Your task to perform on an android device: For the next Christmas holidays, I'm taking a trip to Rome, Italy. Look for flights from Orly to Rome on the Kayak app between December 23 and December 28, 2023, at any time with few (if any) stops and carrying three passengers.
Image 0: 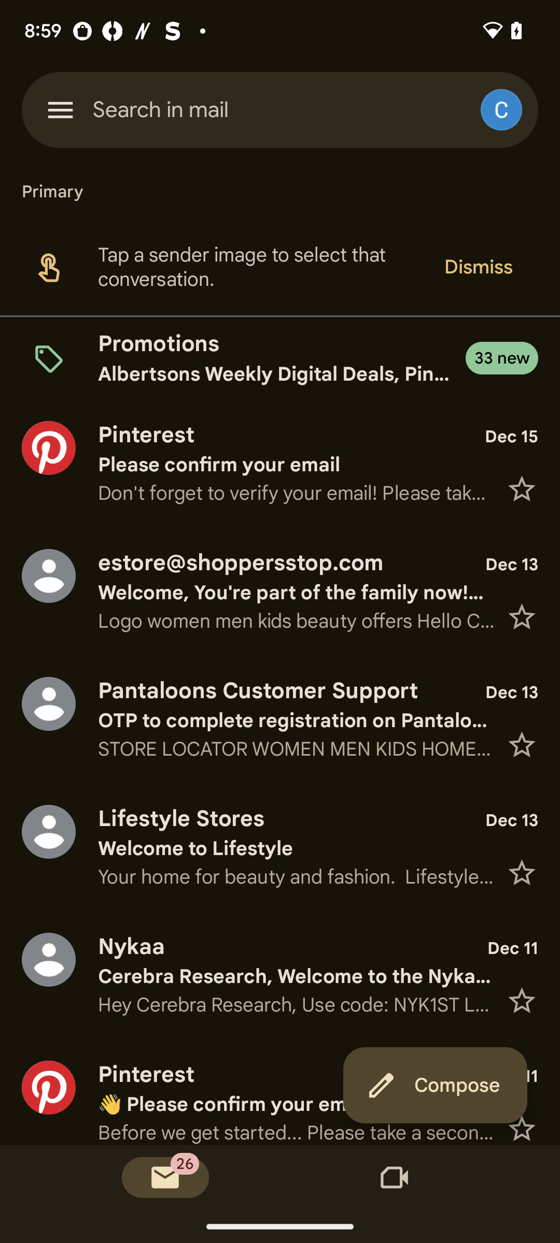
Open the Kayak app.
Step 0: open app "KAYAK"
Image 2: 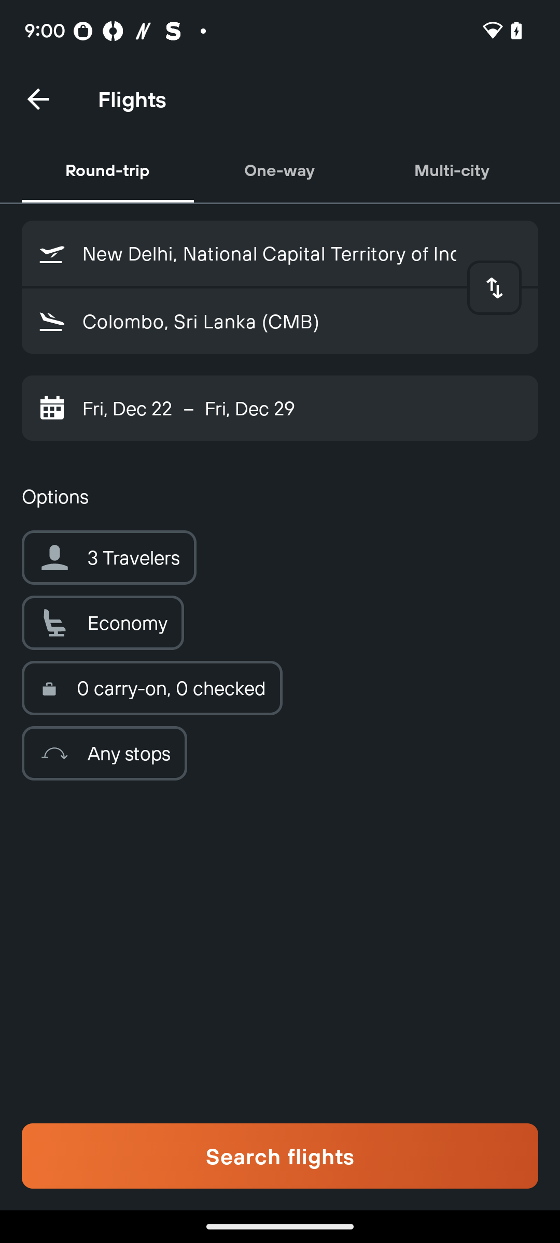
Click on the departure bar.
Step 2: click (302, 253)
Image 3: 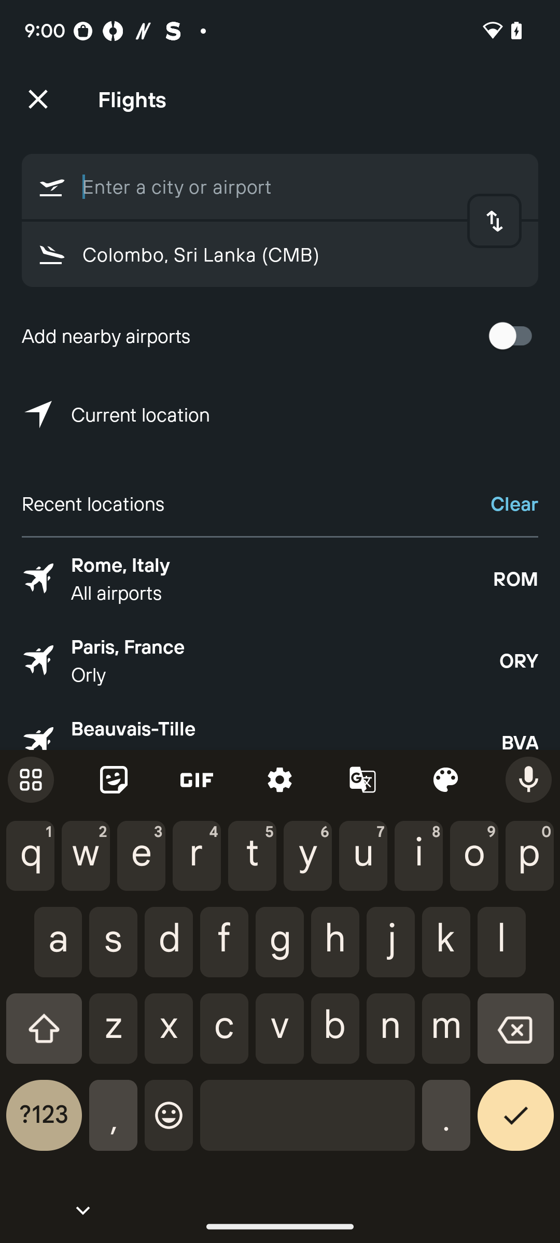
Enter the departure city name that is Orly.
Step 3: type "Orly"
Image 5: 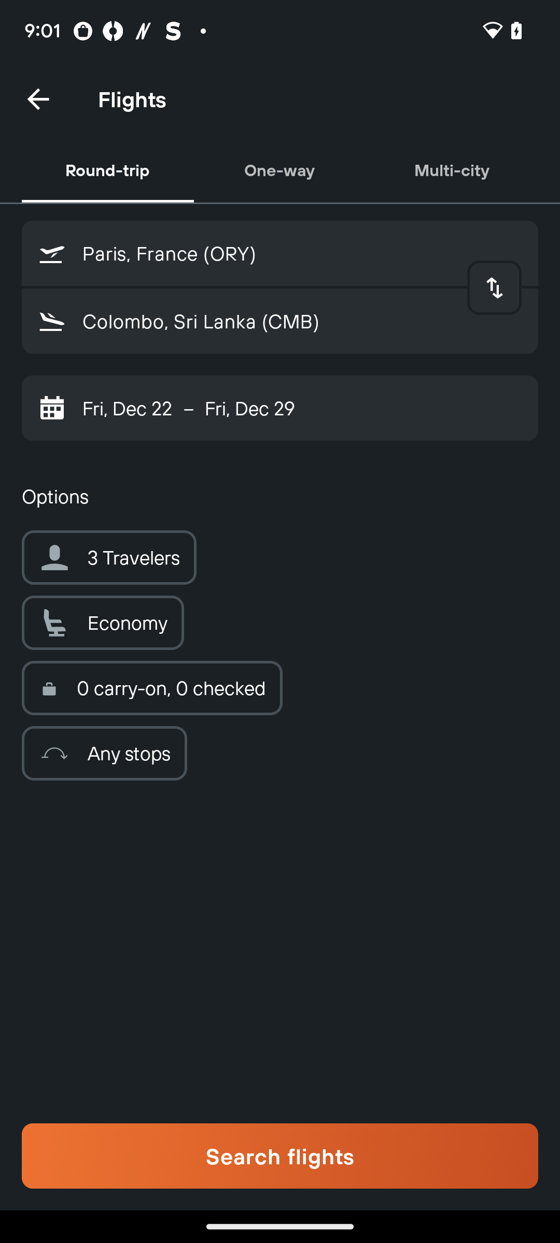
Now click on the arrival city bar.
Step 5: click (261, 321)
Image 6: 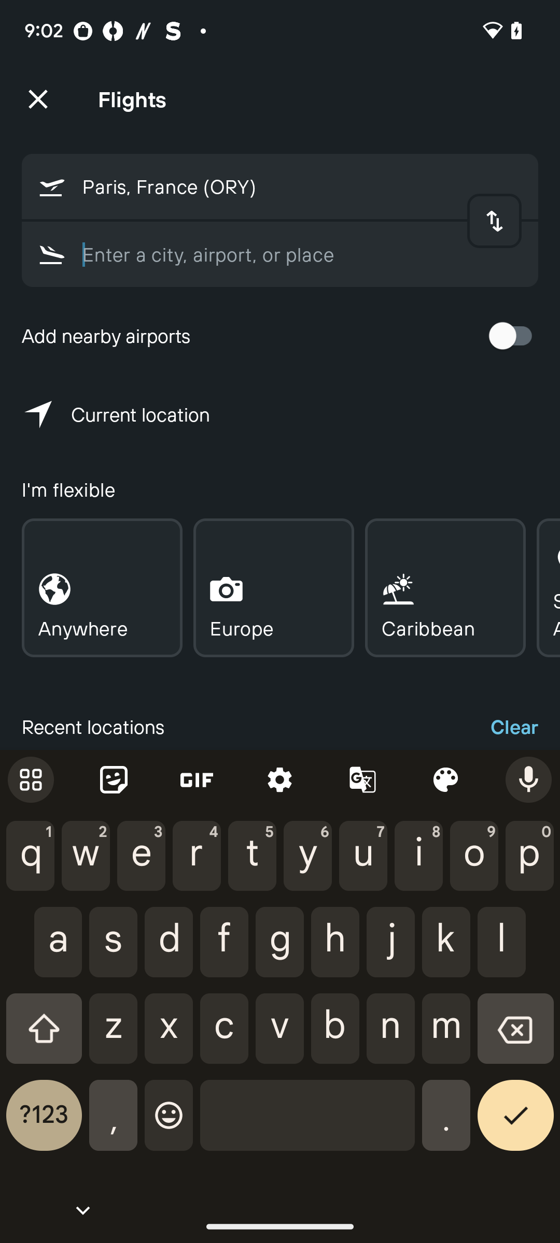
Enter the arrival place as Rome, Italy.
Step 6: type "Rome, Italy"
Image 7: 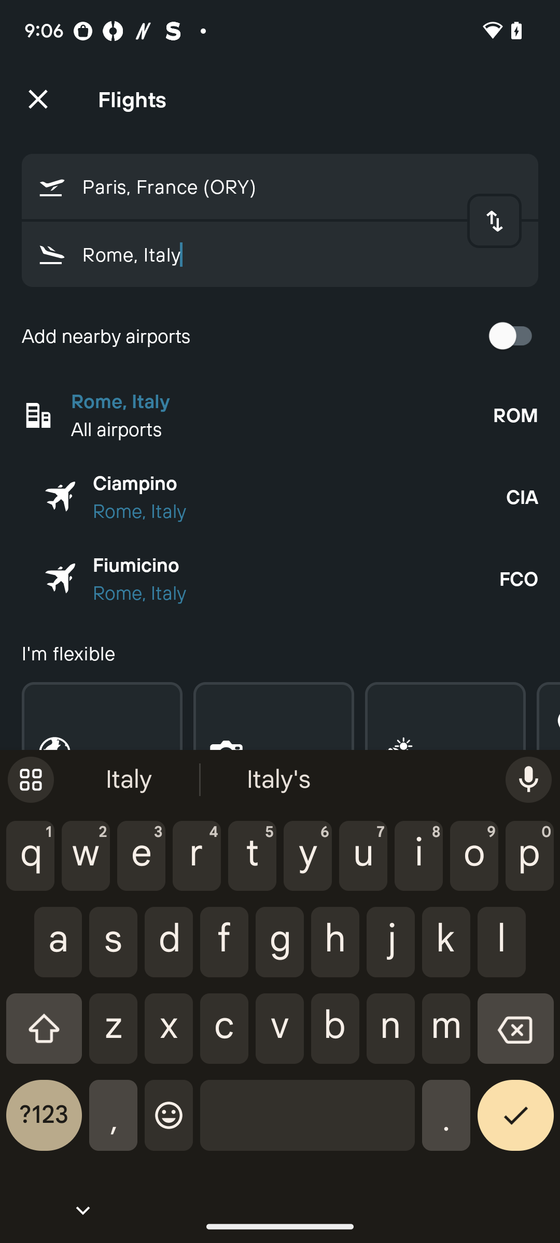
Select the all airports of Rome.
Step 7: click (282, 401)
Image 10: 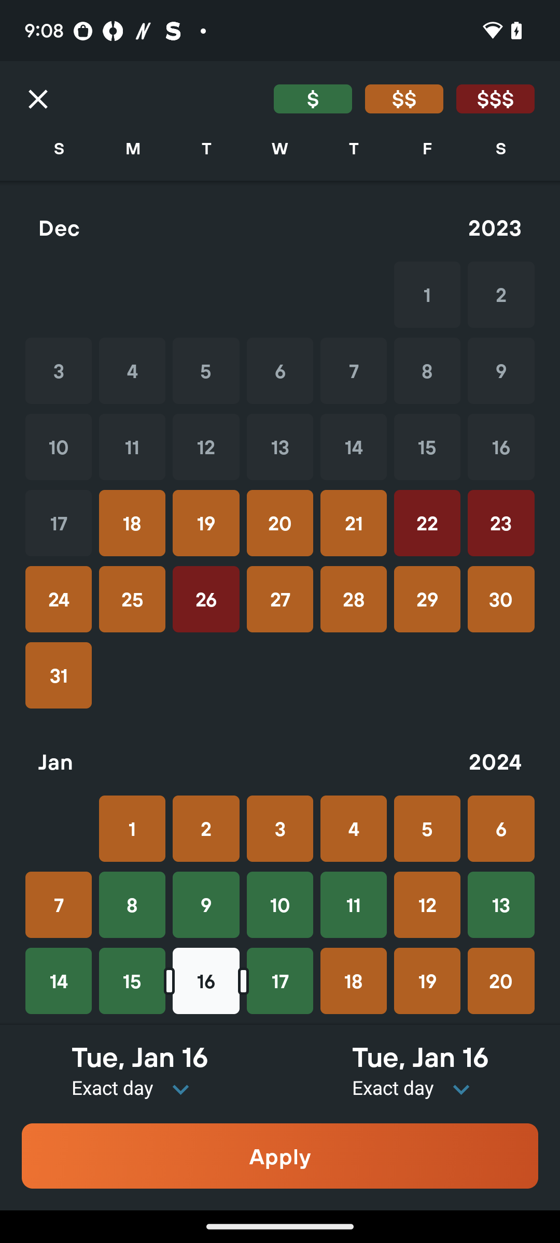
Click on the 23 date from the December month.
Step 10: click (501, 523)
Image 11: 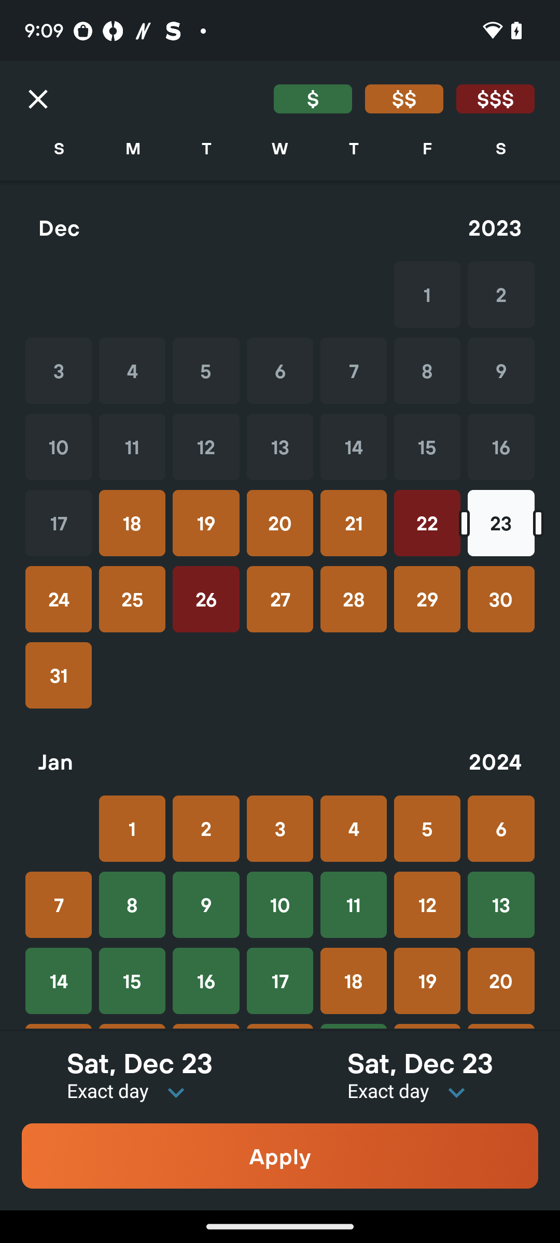
Now click on the 28th date of the December.
Step 11: click (354, 599)
Image 12: 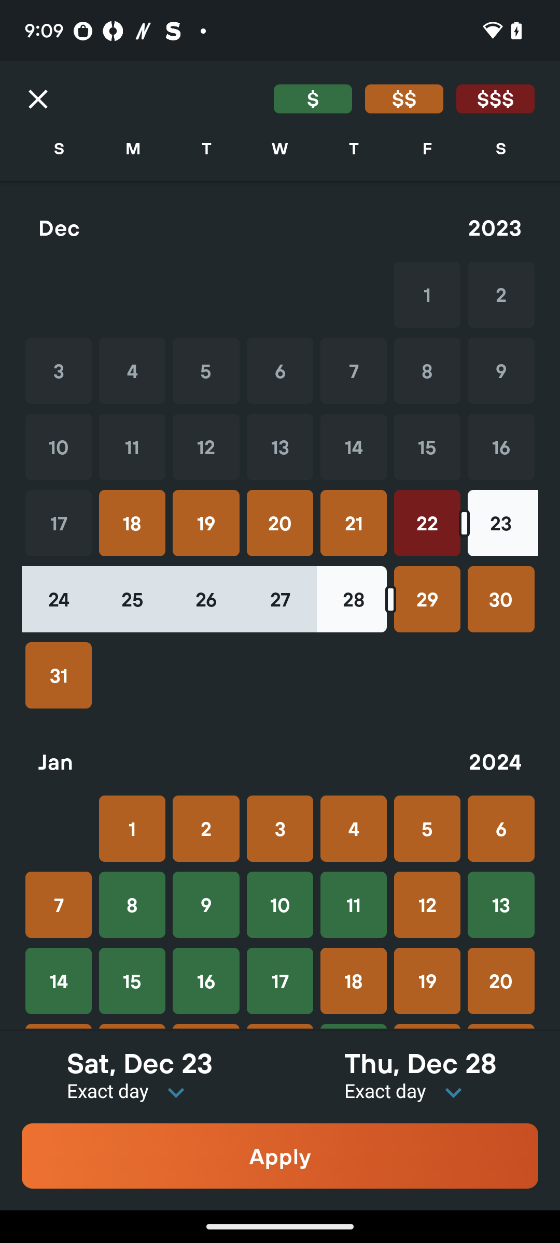
Click on the apply button.
Step 12: click (280, 1156)
Image 13: 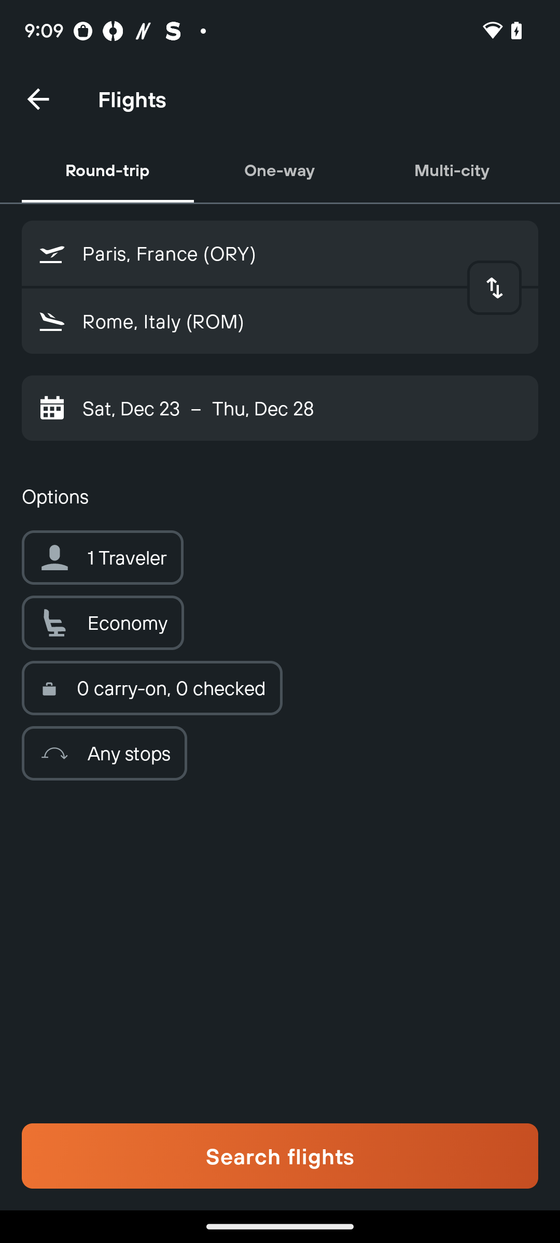
Now click on the traveler button.
Step 13: click (102, 557)
Image 14: 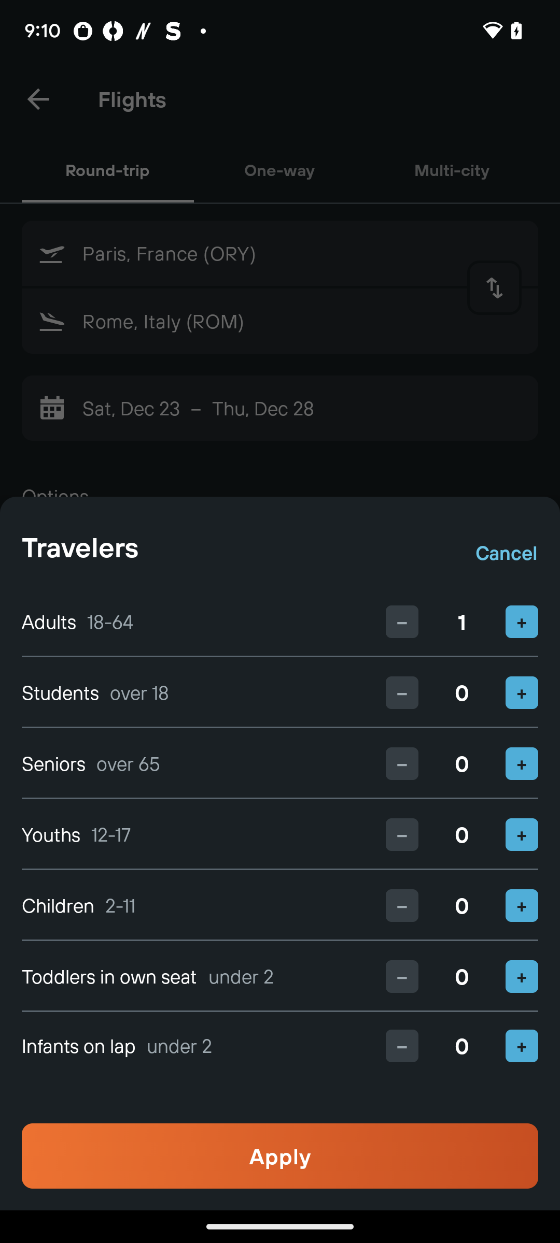
Click on the plus button on the Adults option and make it to three.
Step 14: click (522, 621)
Image 15: 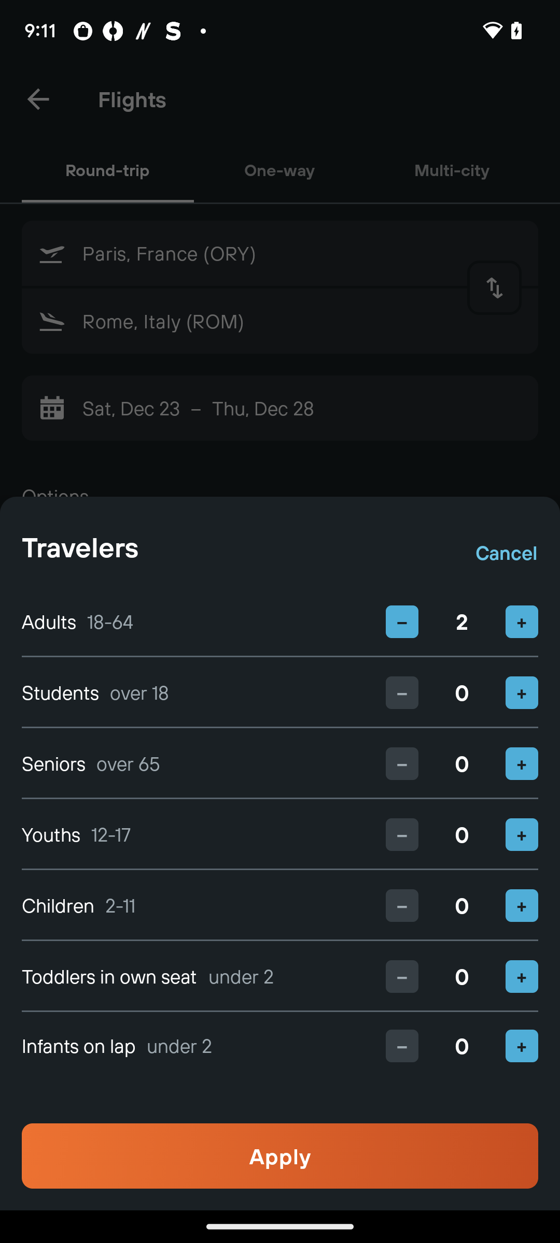
Click on the plus button on the Adults option and make it to three.
Step 15: click (522, 621)
Image 16: 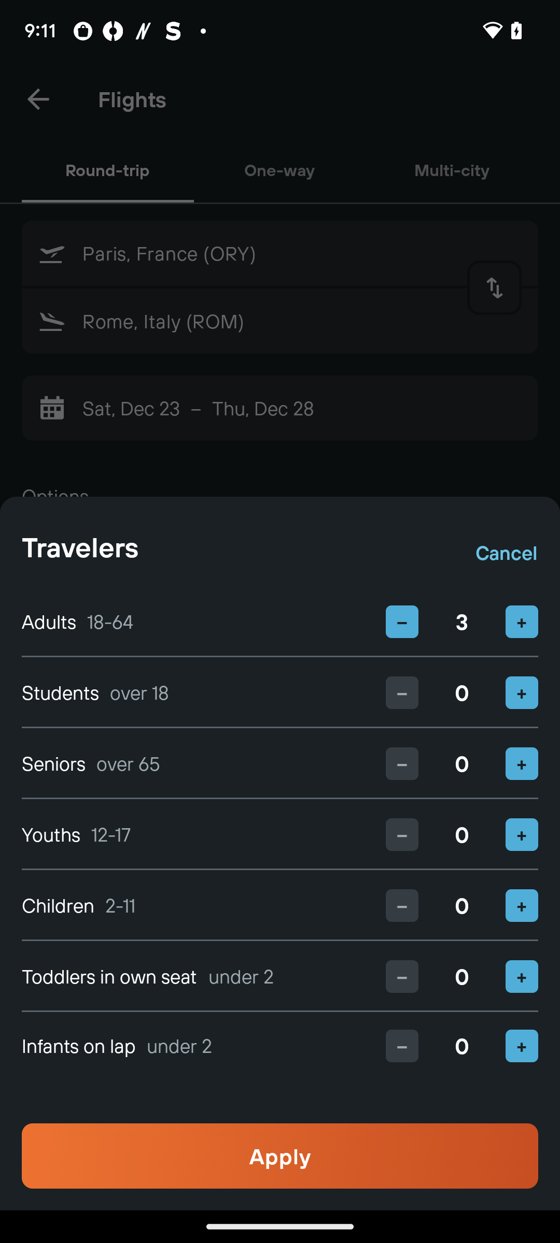
Now click on the Apply button.
Step 16: click (280, 1156)
Image 17: 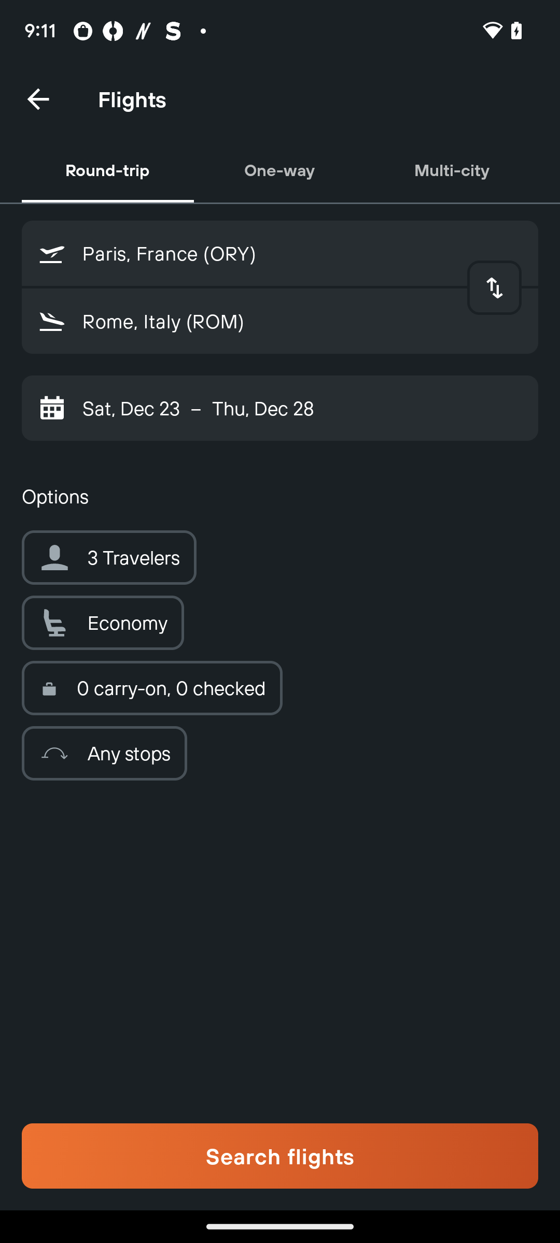
Click on the search flights button.
Step 17: click (280, 1156)
Image 18: 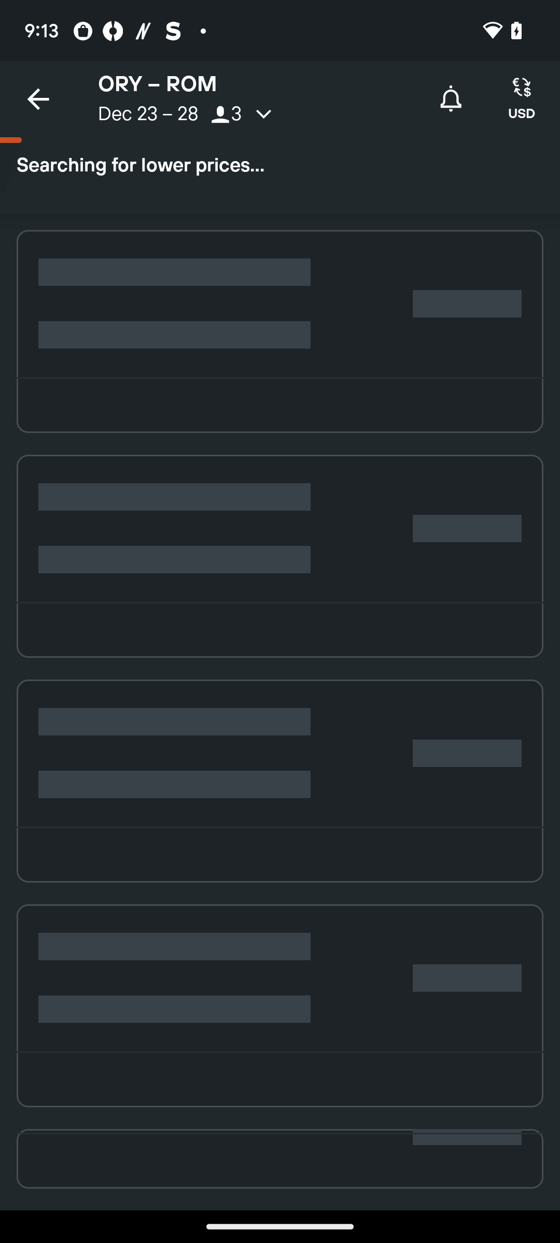
Click on the search flights button.
Step 18: wait
Image 19: 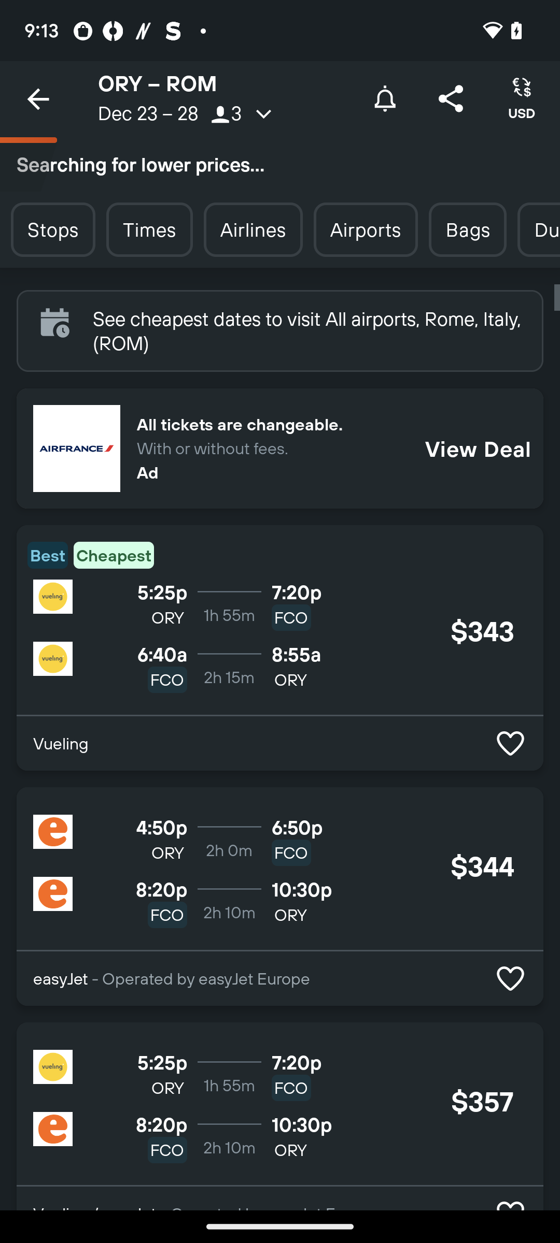
Swipe down to view more flights.
Step 19: scroll down